Your task to perform on an android device: Use the flipkart app to view the product  specification of tHmesto TH-T08 8in Combination screwdriver set in the flipkart app.
Image 0: 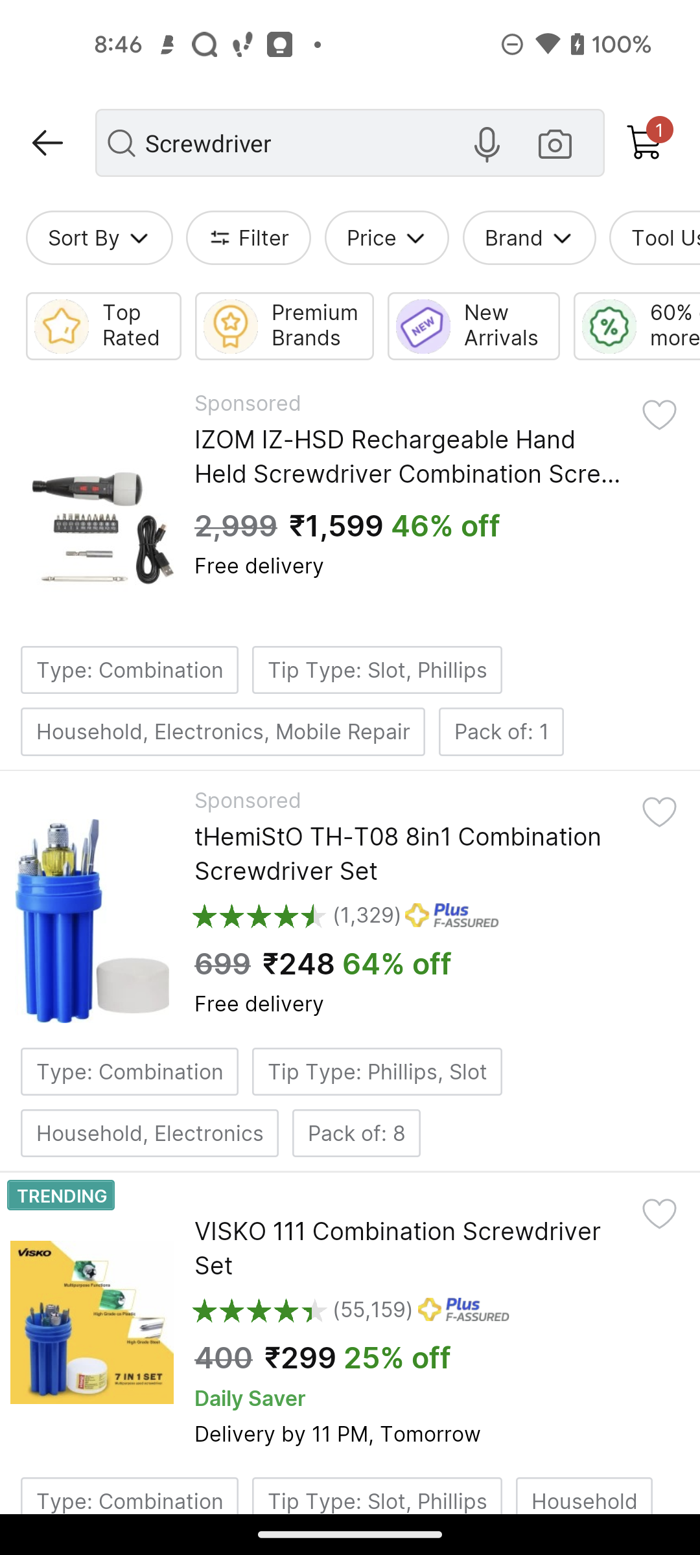
Click on the tHmesto TH-T08 8in Combination screwdriver set
Step 0: click (410, 853)
Image 1: 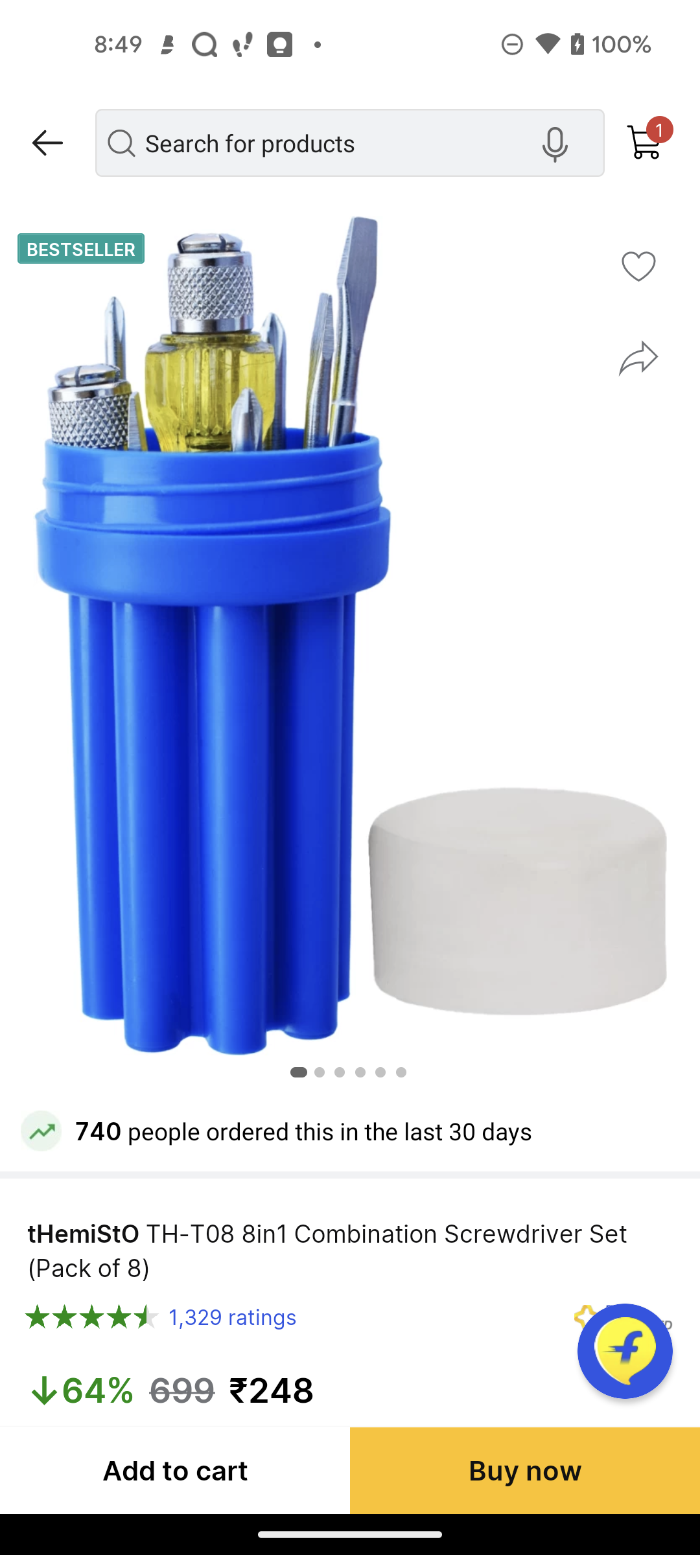
Swipe up to see the product 
Step 1: scroll down
Image 2: 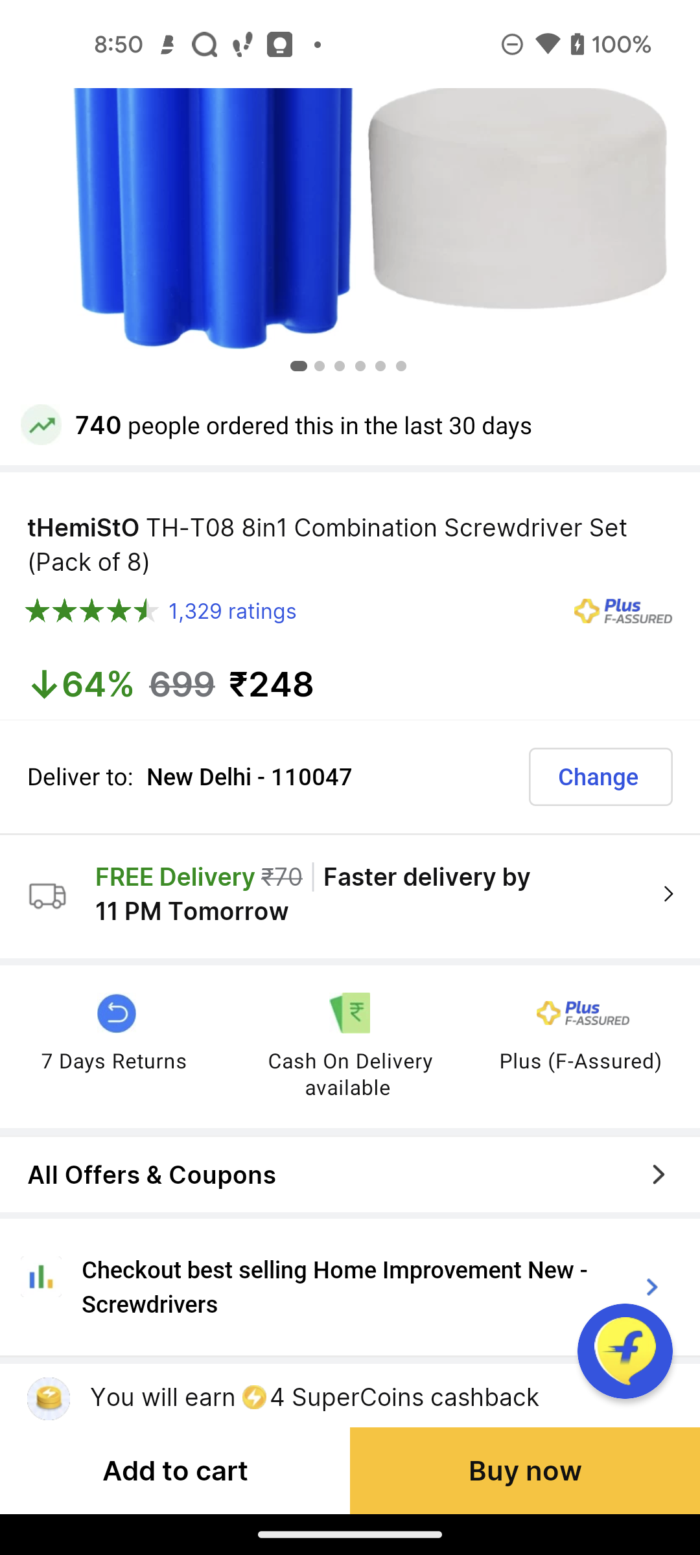
Swipe up to see the product 
Step 2: scroll down
Image 3: 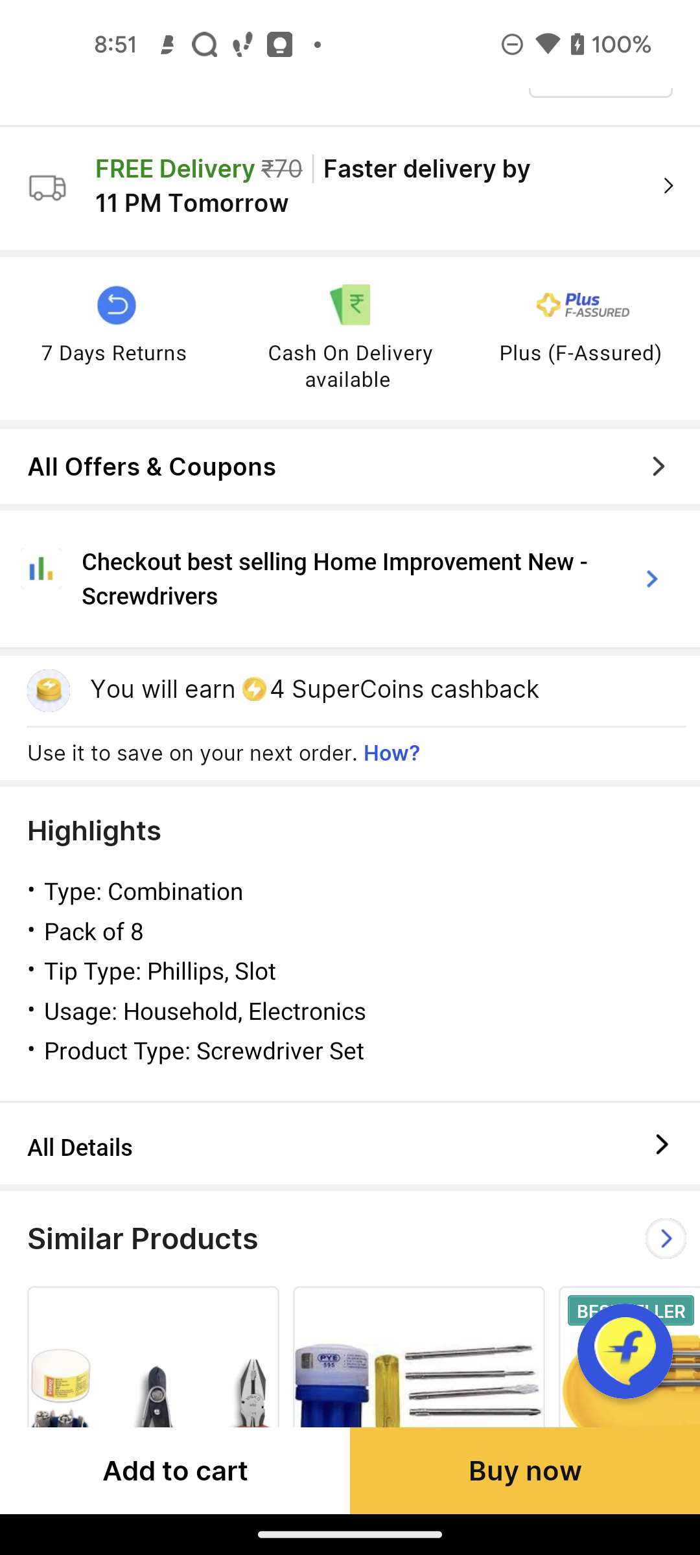
Click on all details
Step 3: click (350, 1143)
Image 4: 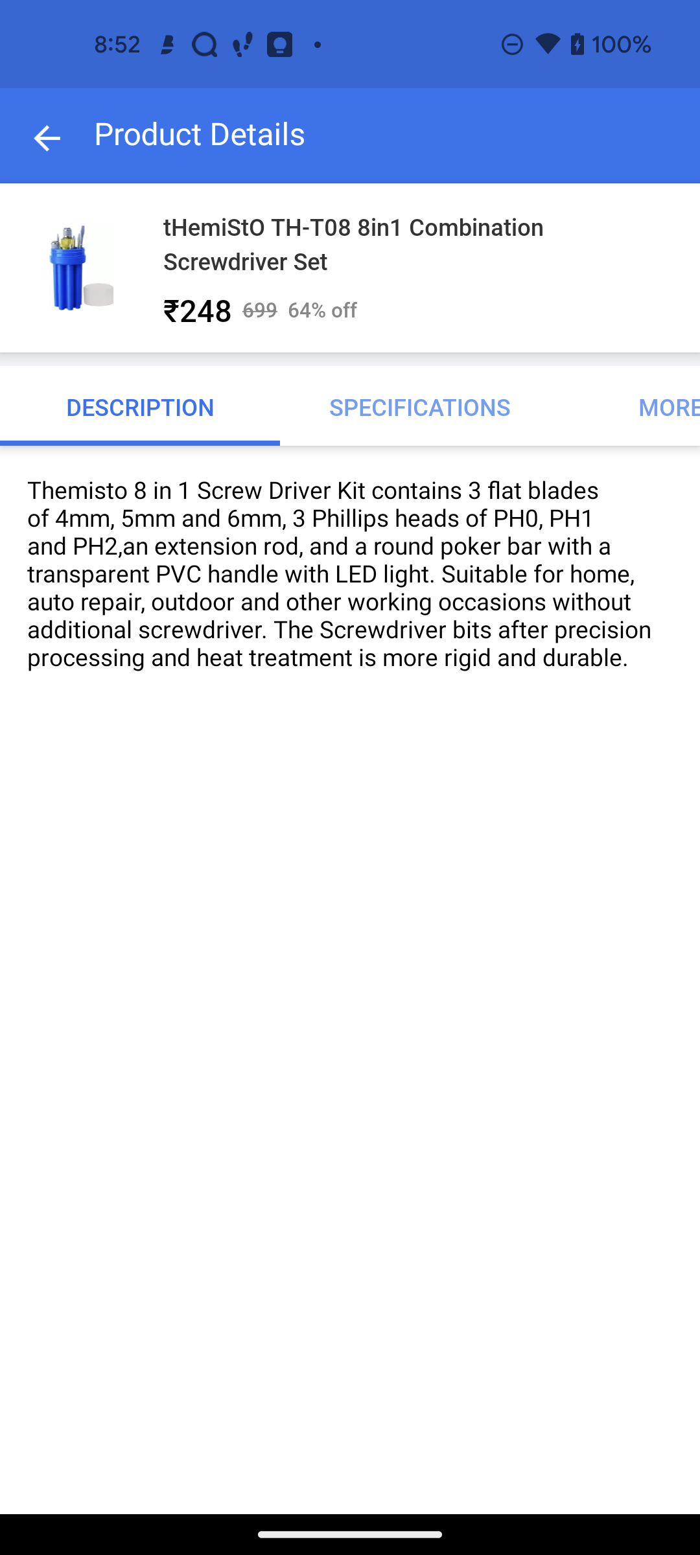
Click on the specification
Step 4: click (420, 406)